Your task to perform on an android device: Add a message note to my husband, "happy marriage anniversary," in the Extravagant 40 Red Roses Arrangement  flowers message card, and in the sender's name, type Amellia.
Image 0: 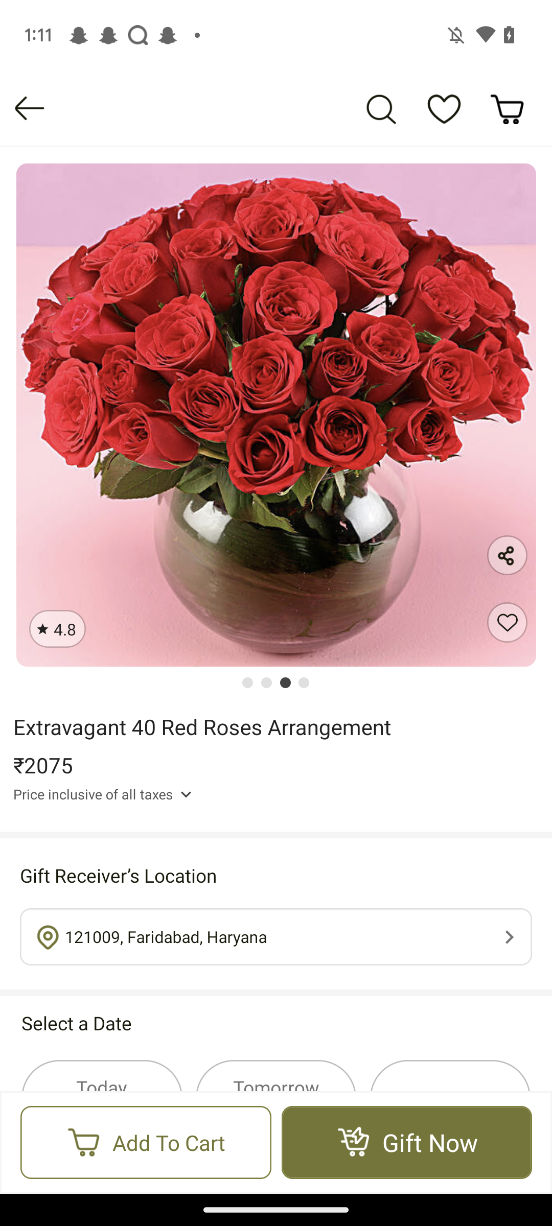
Scroll up
Step 0: scroll down
Image 1: 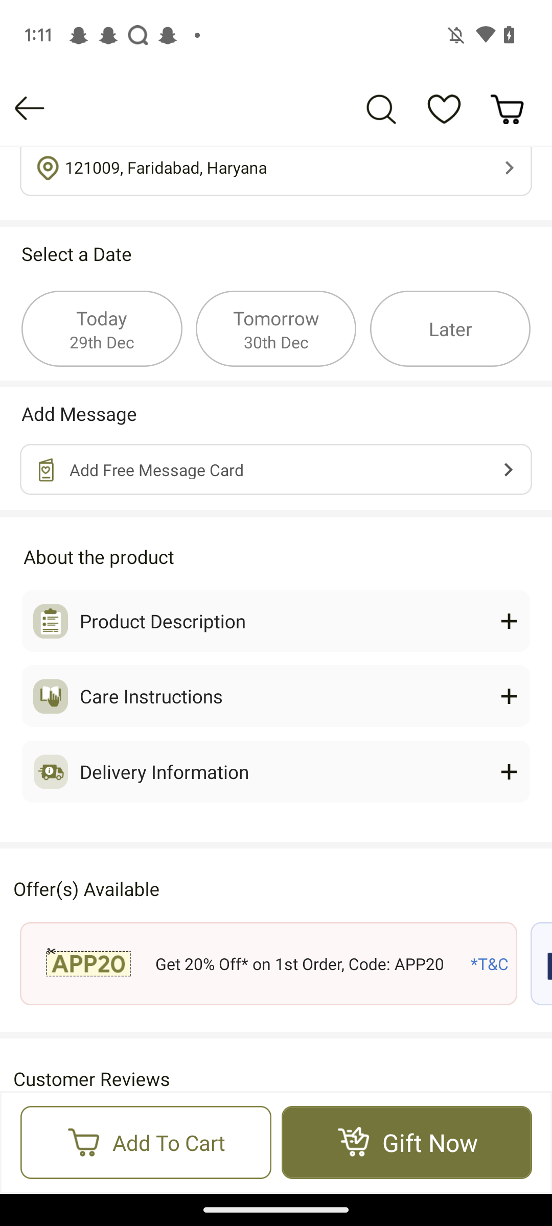
Click on the "add free message card" tab
Step 1: click (228, 486)
Image 2: 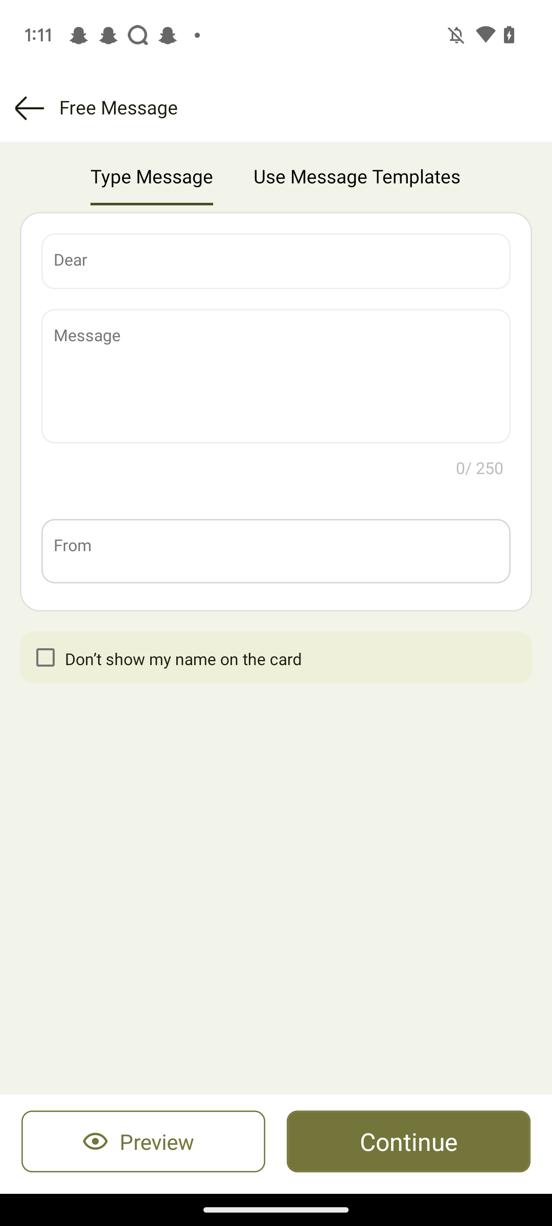
Click on the Recipient input box.
Step 2: click (70, 260)
Image 3: 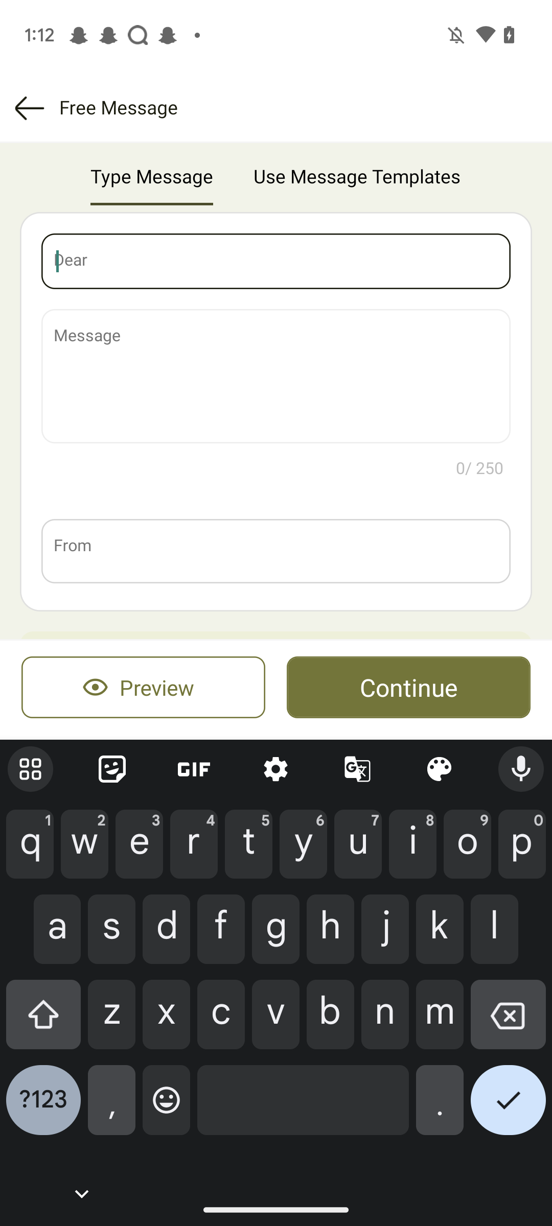
Type Husband in the Recipient input box.
Step 3: type "Husband"
Image 4: 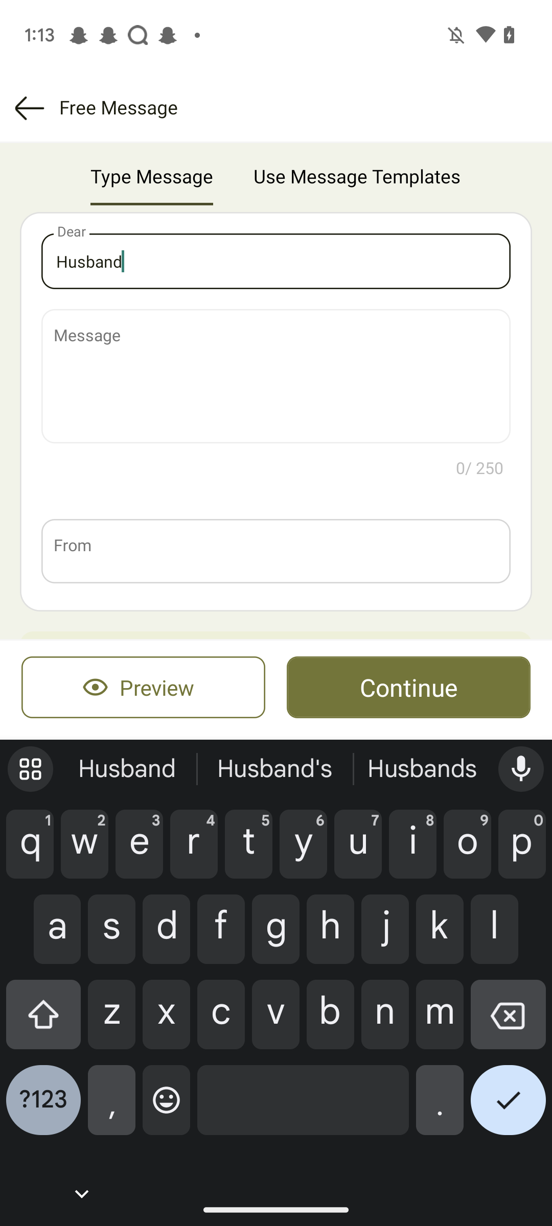
Click on the Message input box.
Step 4: click (260, 376)
Image 5: 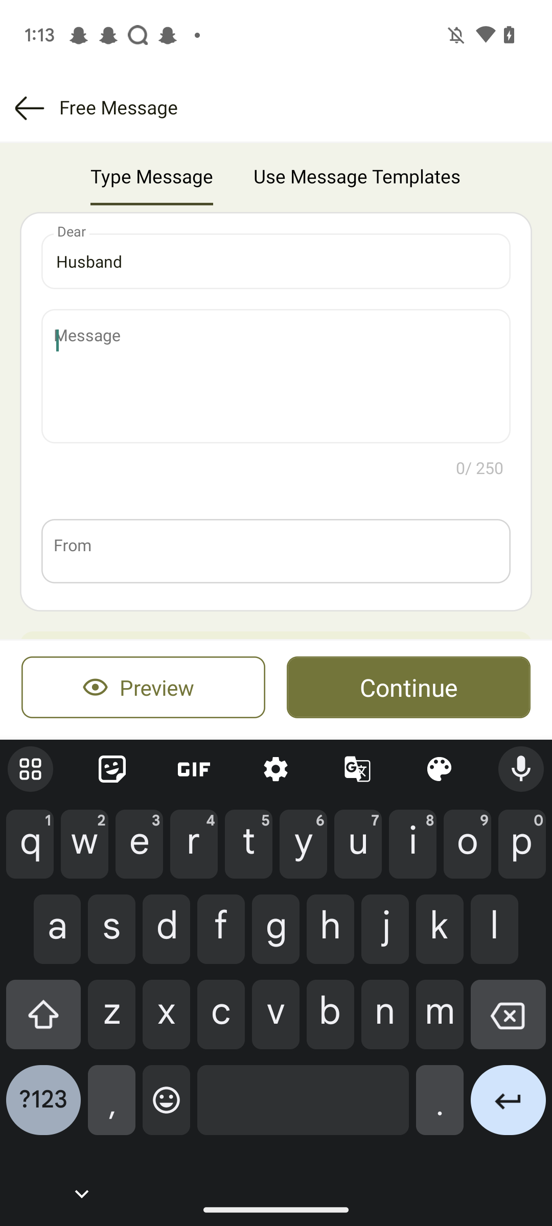
Type happy marriage anniversary in the Message input box.
Step 5: type "happy marriage anniversary"
Image 6: 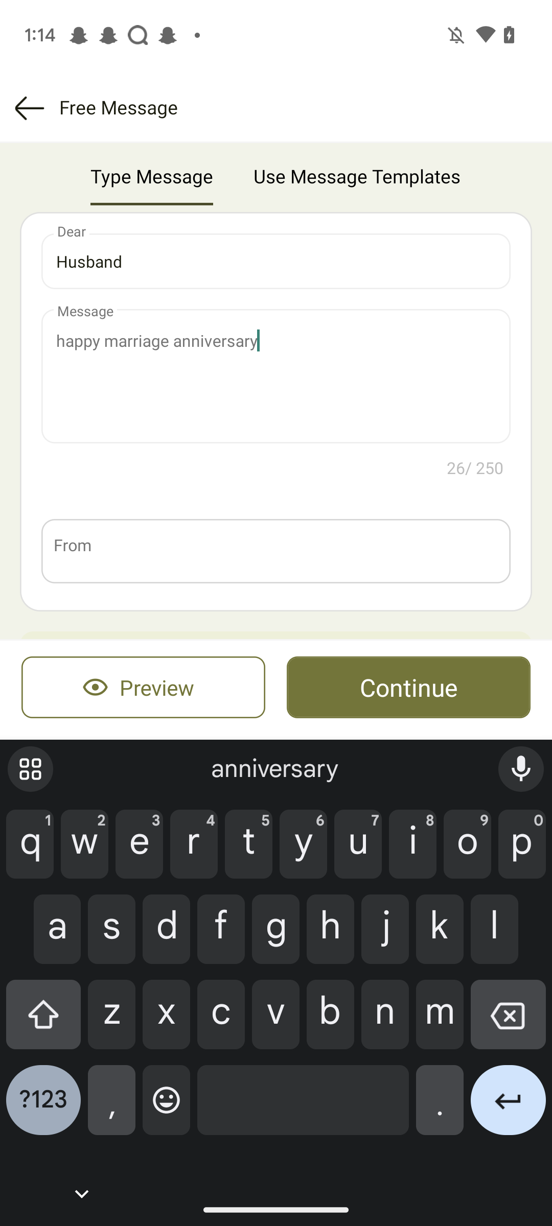
Click on the Sender's name input box.
Step 6: click (193, 538)
Image 7: 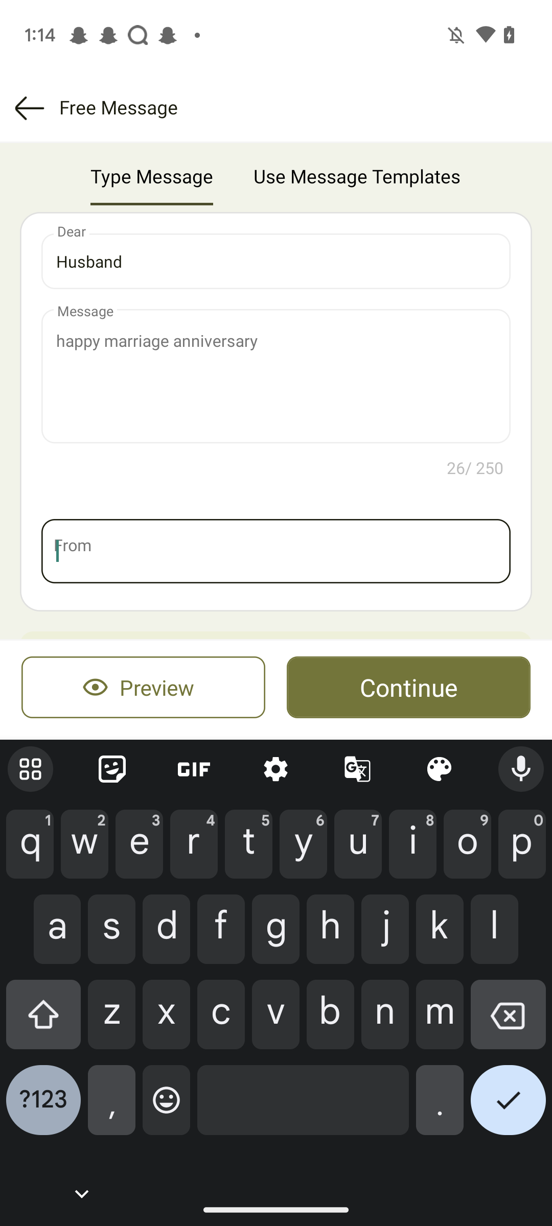
Type Amelia in the sender's input box.
Step 7: type "Amelia"
Image 8: 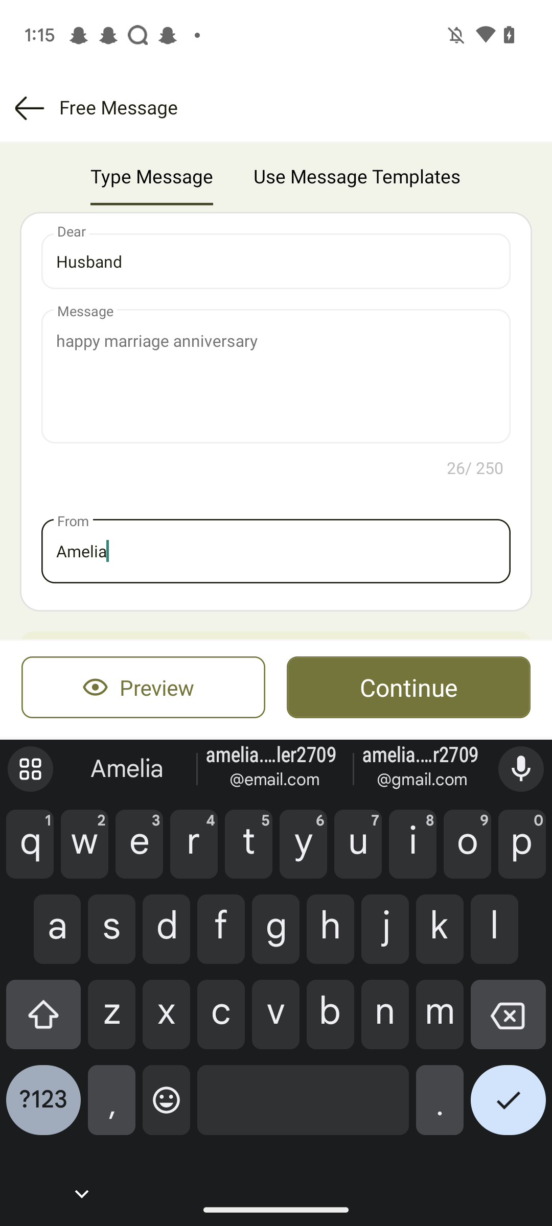
Click on the Continue button.
Step 8: click (408, 687)